Your task to perform on an android device: Go to the Ajio app and search for lightweight and breathable Asian lace-up shoes.
Image 0: 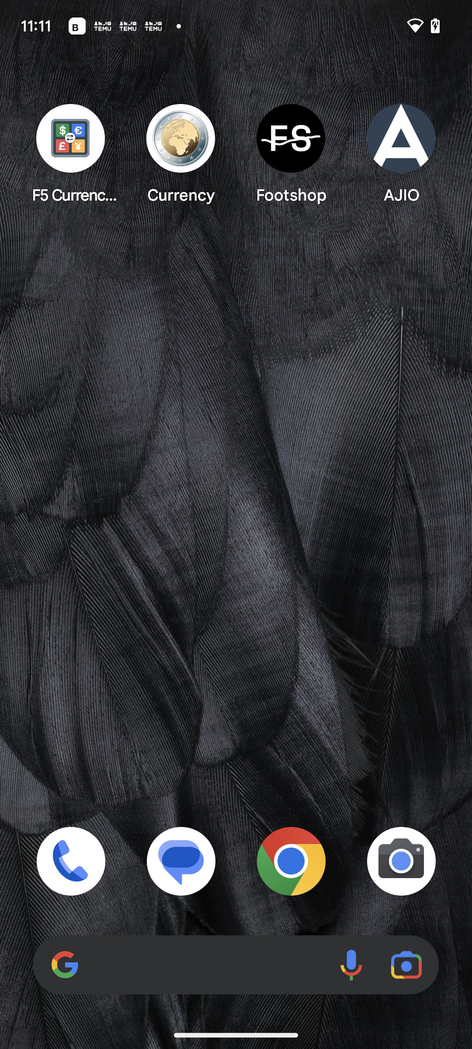
Open the Ajio app.
Step 0: open app "AJIO"
Image 1: 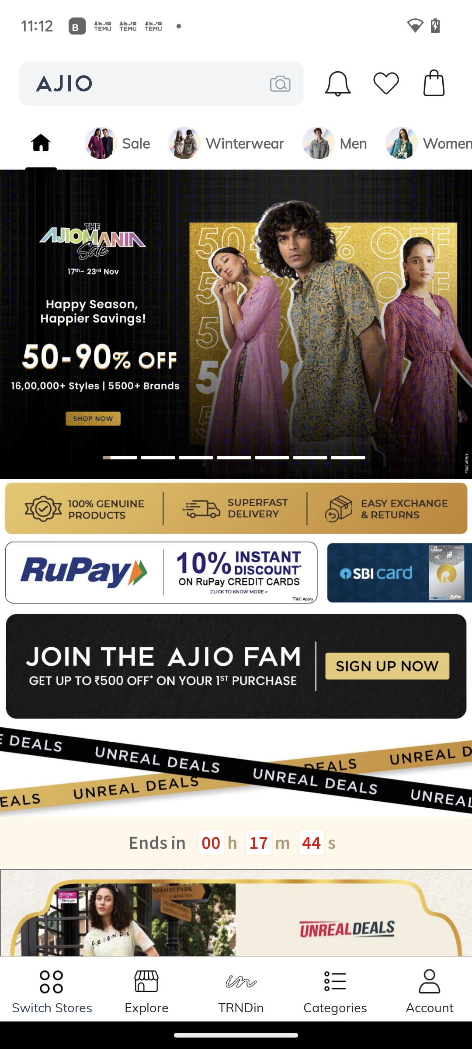
Click on the search bar at the top of the screen.
Step 1: click (149, 83)
Image 2: 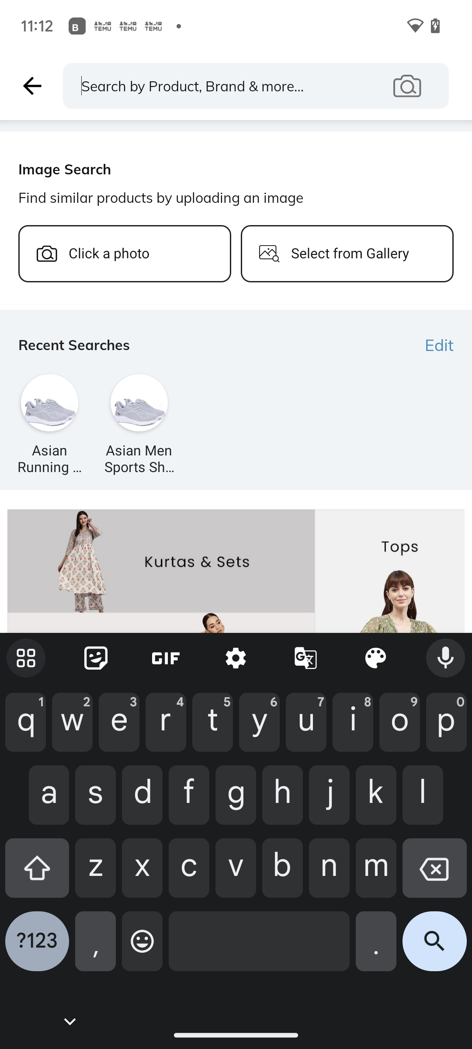
Type Asian shoes in the text field.
Step 2: type "Asian shoes"
Image 3: 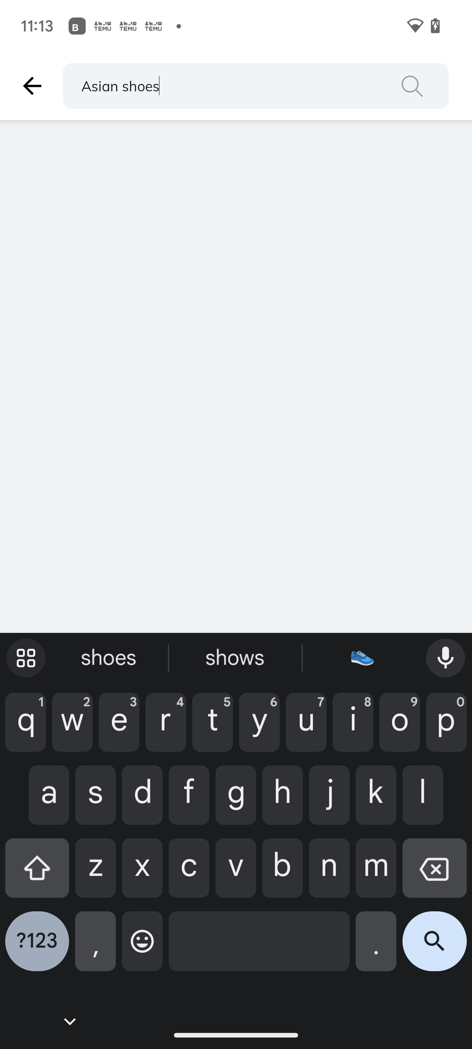
Click on the search icon at the bottom right corner of the screen.
Step 3: click (434, 948)